Your task to perform on an android device: My wife asked me to share this First try of Clara audio recording with her, so send this audio recording from Voice Recorder app to clarawagner98b@gmail.com on the Gmail app.
Image 1: 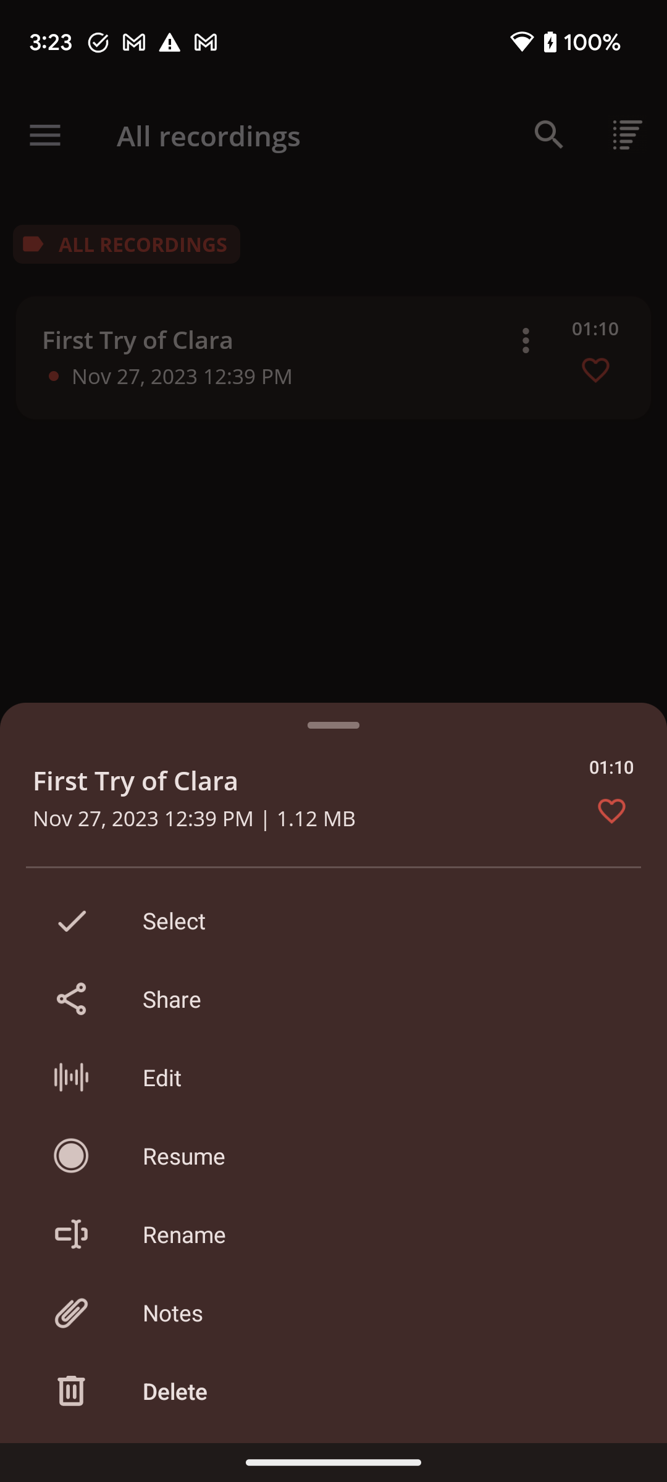
Click on the Share option to share this file to my wife.
Step 1: click (333, 998)
Image 2: 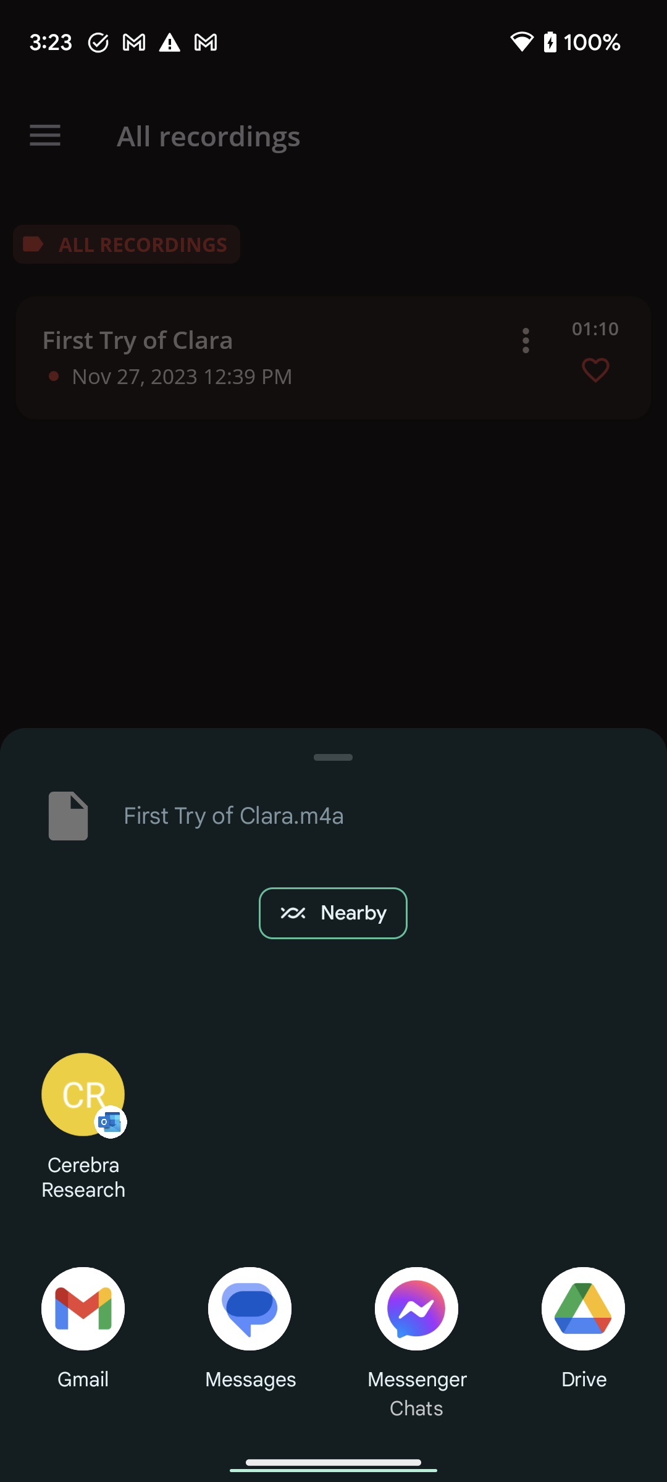
Click on the Gmail app icon to select the Gmail app.
Step 2: click (82, 1308)
Image 3: 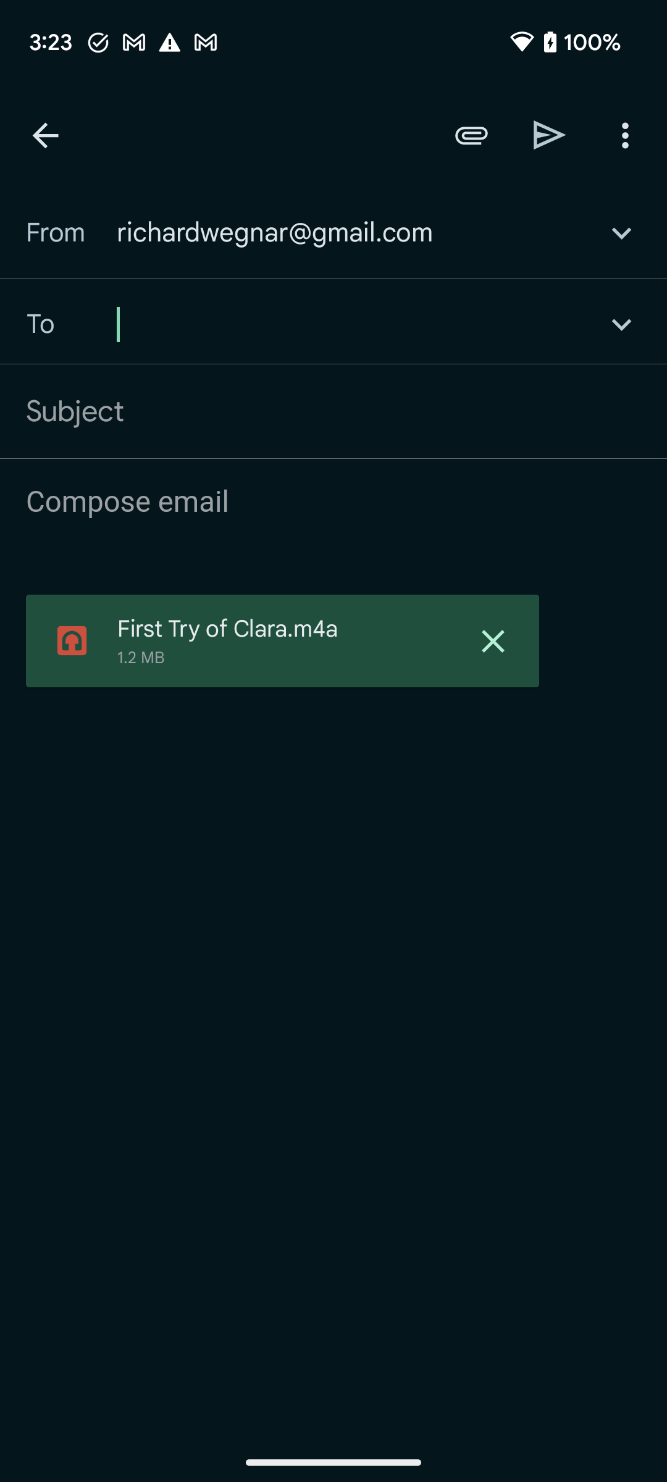
Type clarawagner98b@gmail.com in the recipient section
Step 3: type "clarawagner98b@gmail.com"
Image 4: 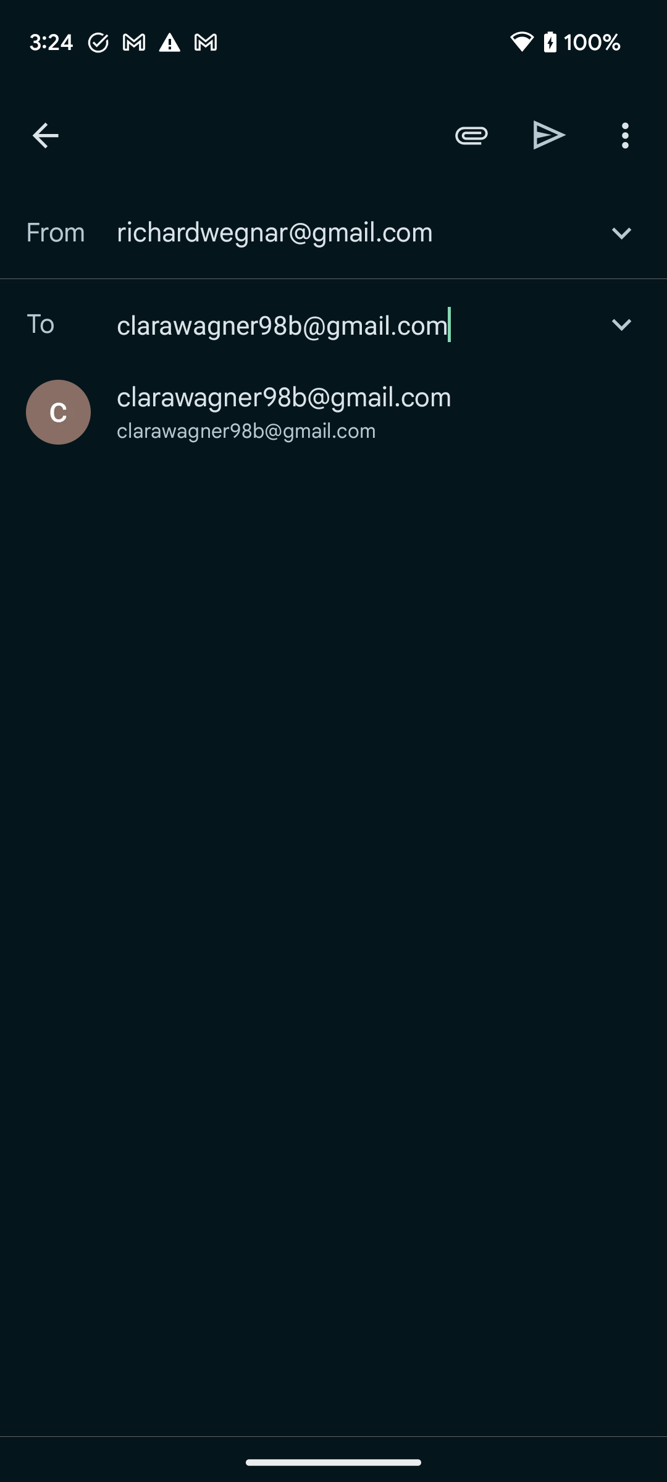
Click on the suggested account to select the recipient account
Step 4: click (284, 397)
Image 5: 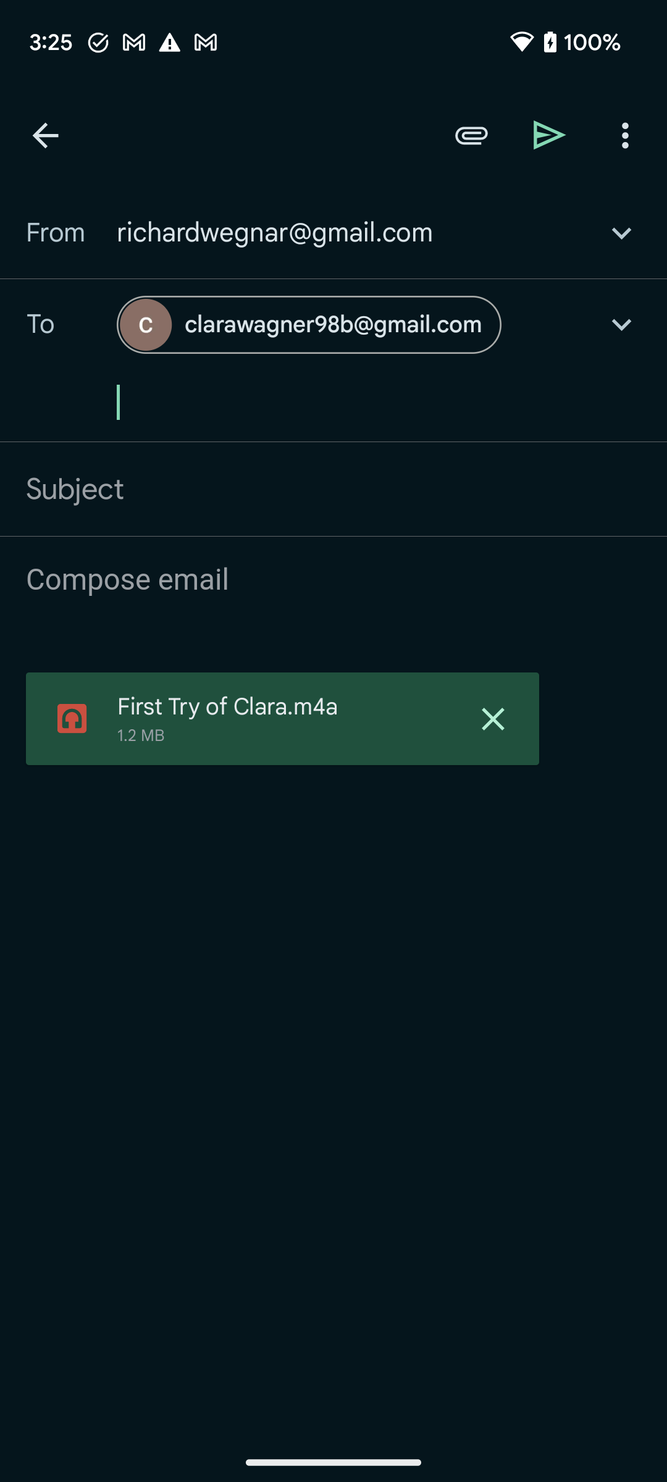
Click on the send icon at the top of the screen to send this audio to my wife.
Step 5: click (550, 135)